Your task to perform on an android device: I want to view all contacts in the Simple Contacts app.
Image 0: 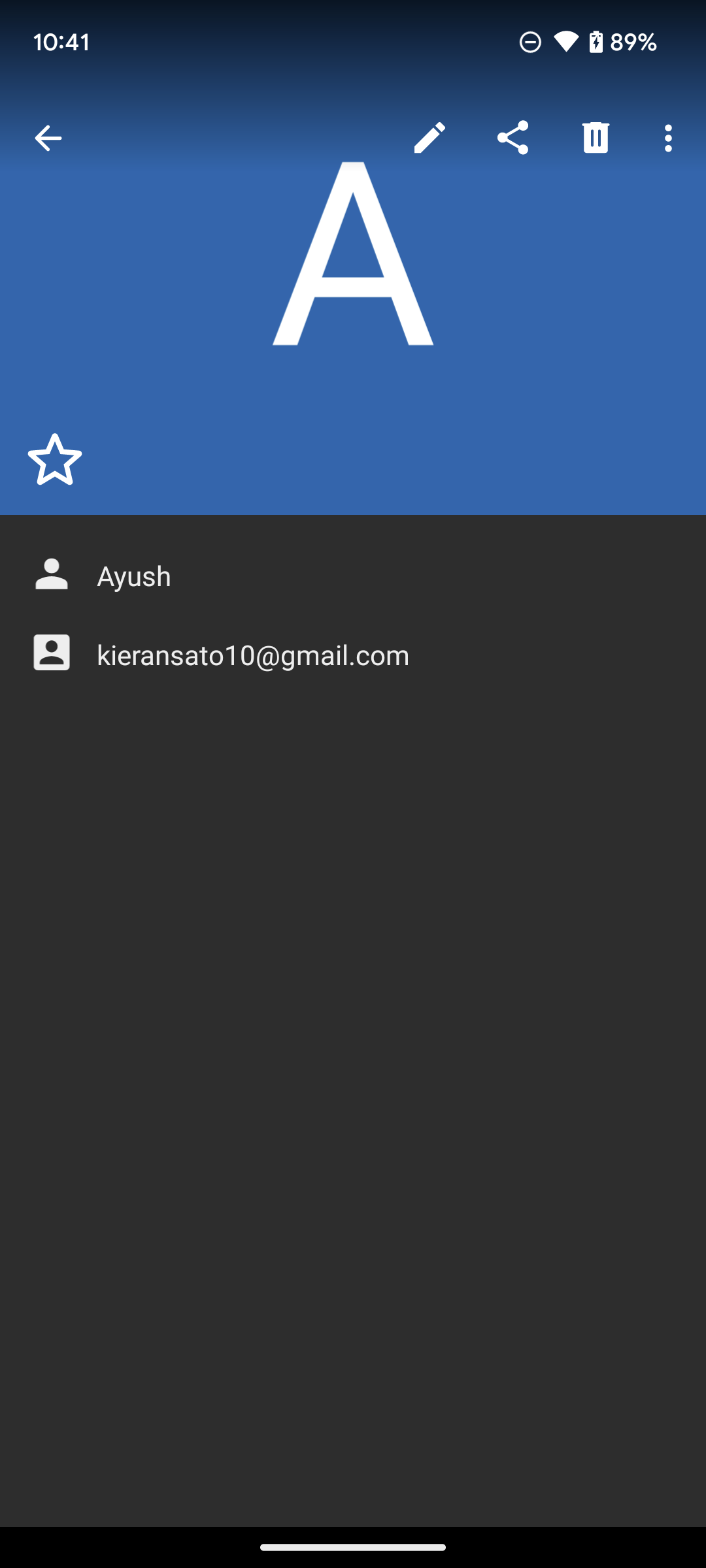
Click on the Back icon on the top left corner of the screen.
Step 0: click (353, 257)
Image 1: 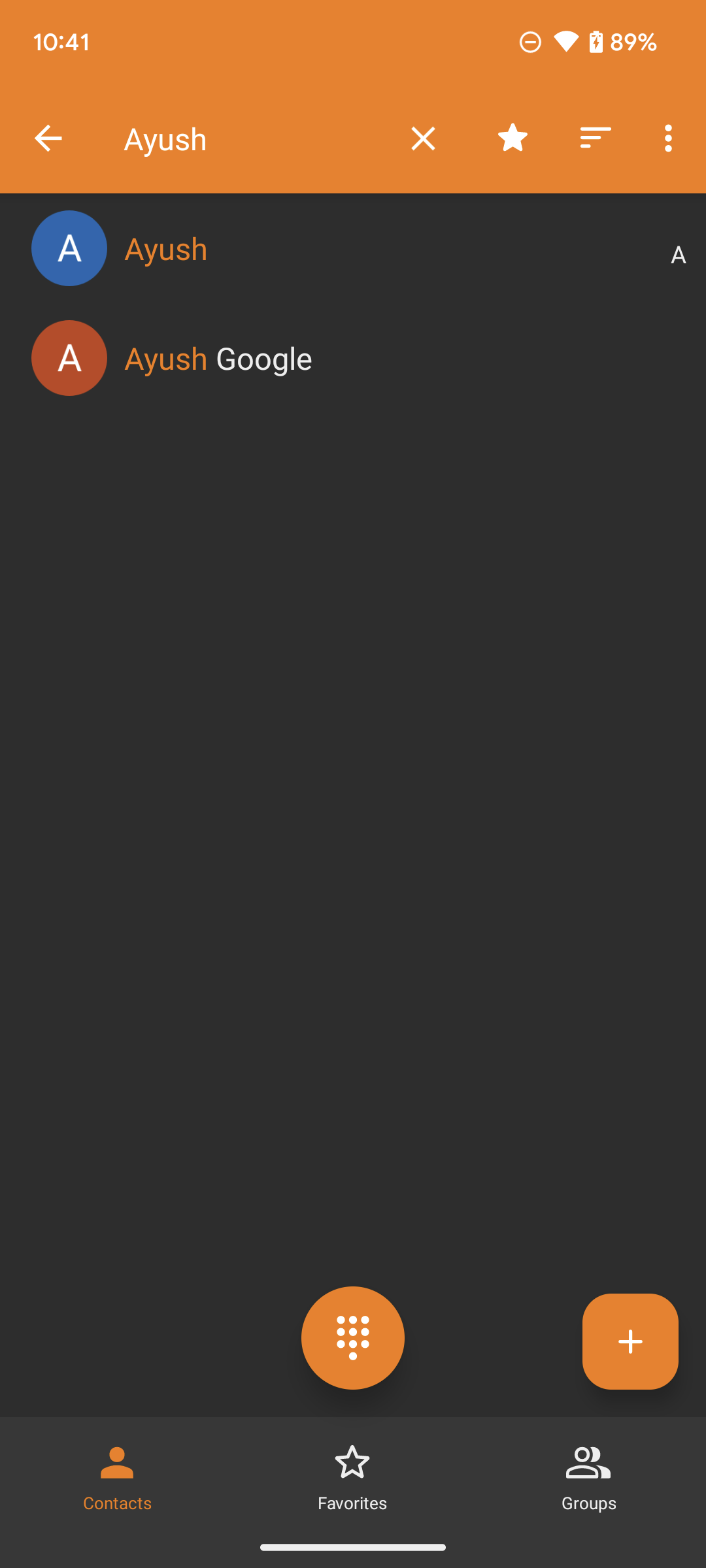
Click on the Back icon on the top left corner of the screen.
Step 1: click (48, 138)